Your task to perform on an android device: Look for the Door Stoppers with the lapo brand filter in the Amazon app
Image 0: 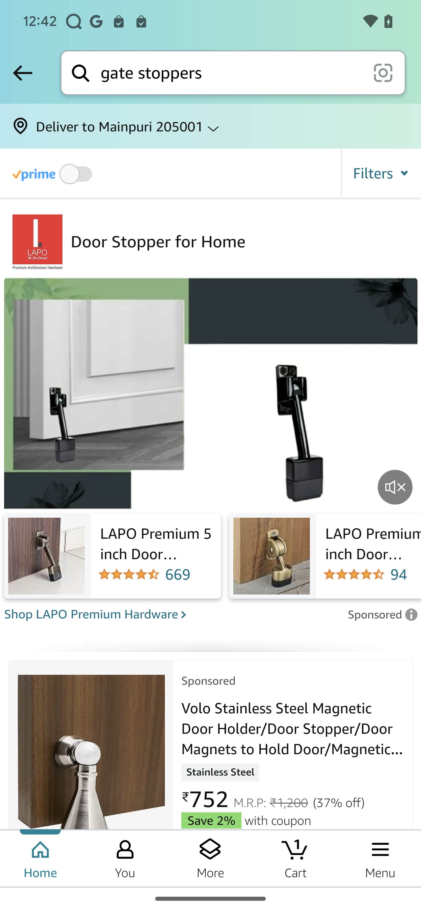
Click on the filter button at the top right of the screen
Step 0: click (381, 173)
Image 1: 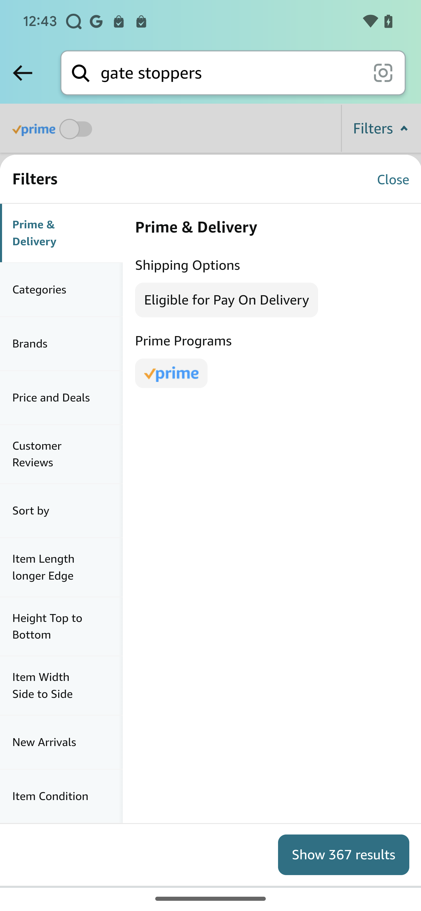
Click on the brand 
Step 1: click (62, 343)
Image 2: 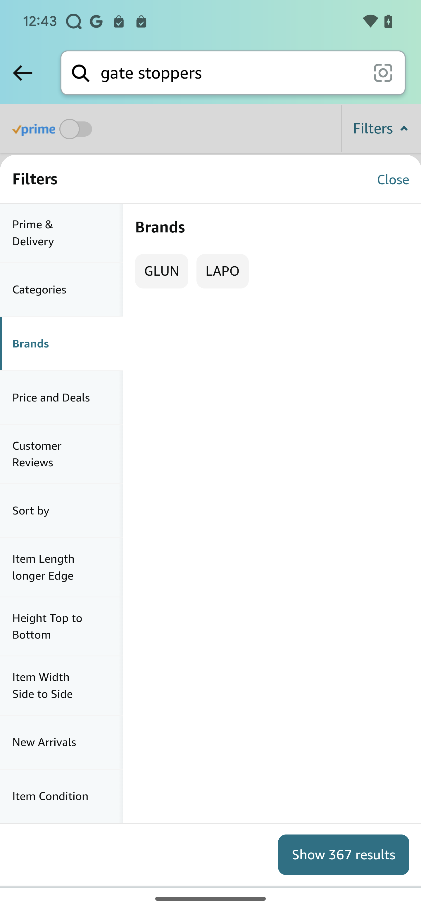
Click on the lapo brand 
Step 2: click (222, 271)
Image 3: 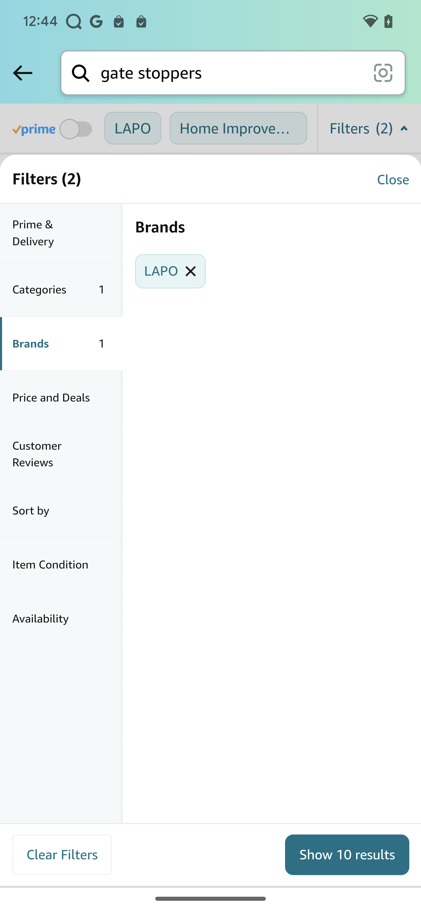
Click on the show
Step 3: click (347, 854)